Your task to perform on an android device: Find out the phone build number
Image 0: 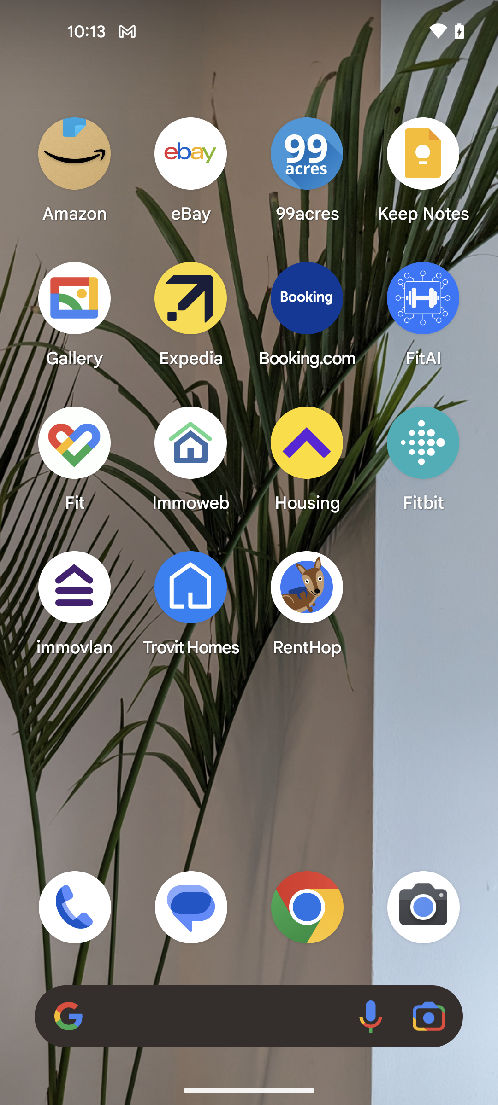
Open the settings app
Step 0: open app "Settings"
Image 1: 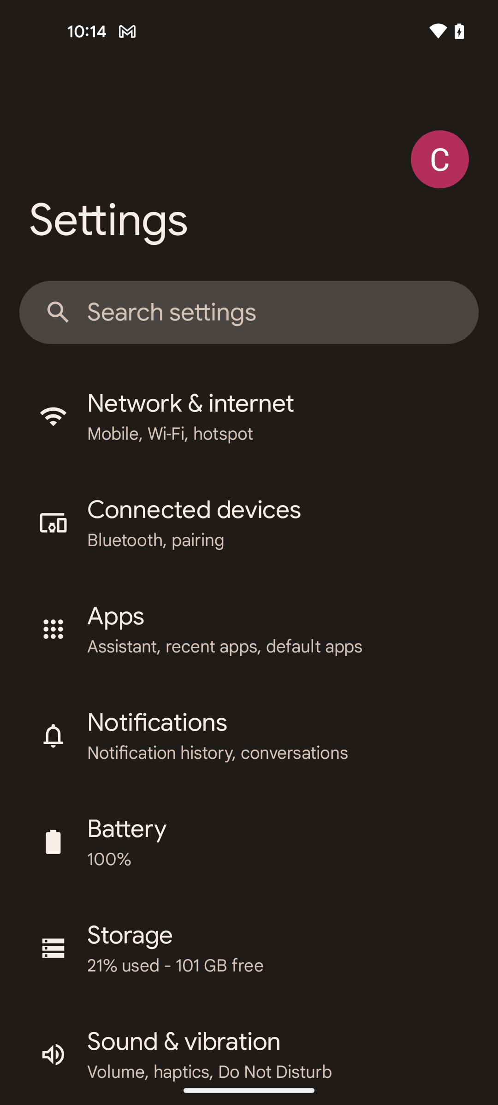
Swipe up to view the about phone option
Step 1: scroll down
Image 2: 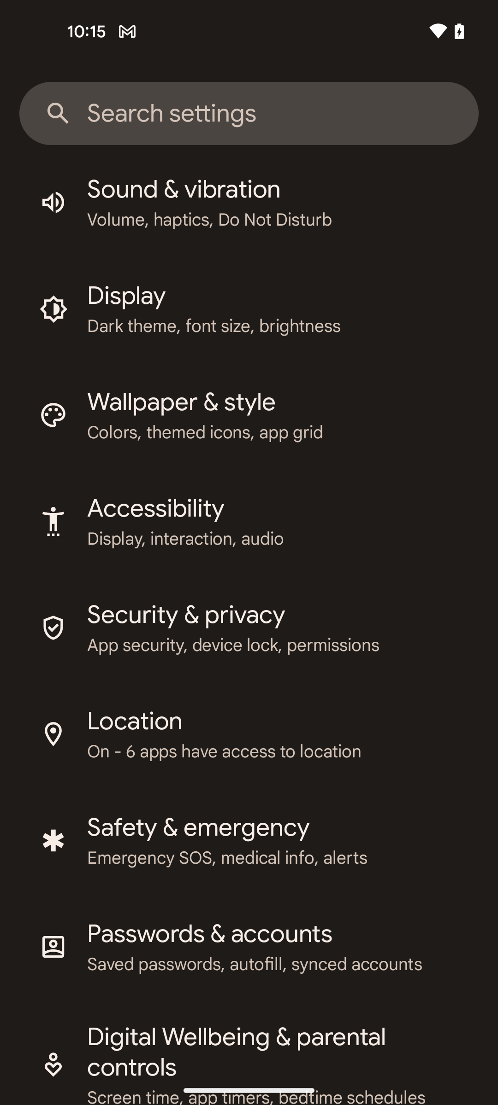
Swipe up to view the about phone option
Step 2: scroll down
Image 3: 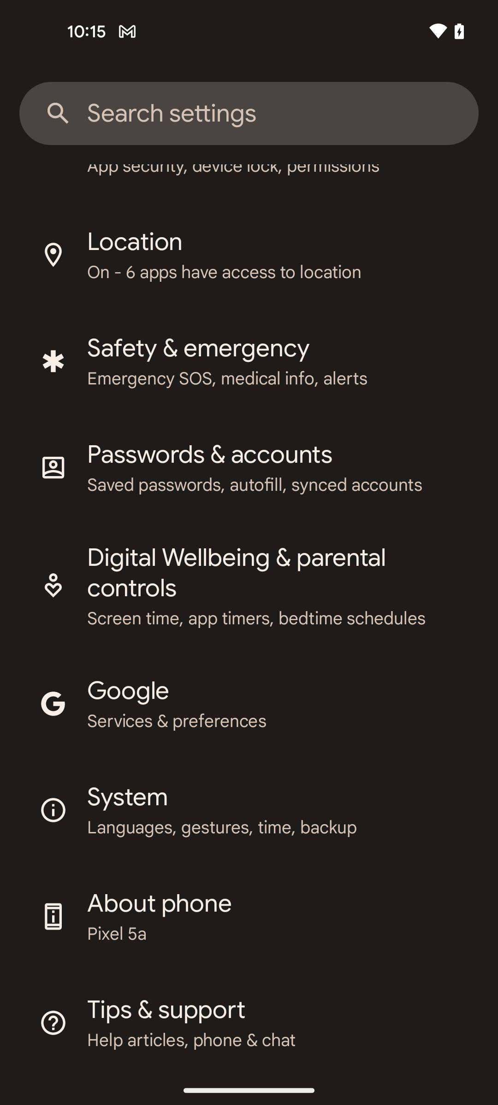
Tap on the about phone option
Step 3: click (283, 916)
Image 4: 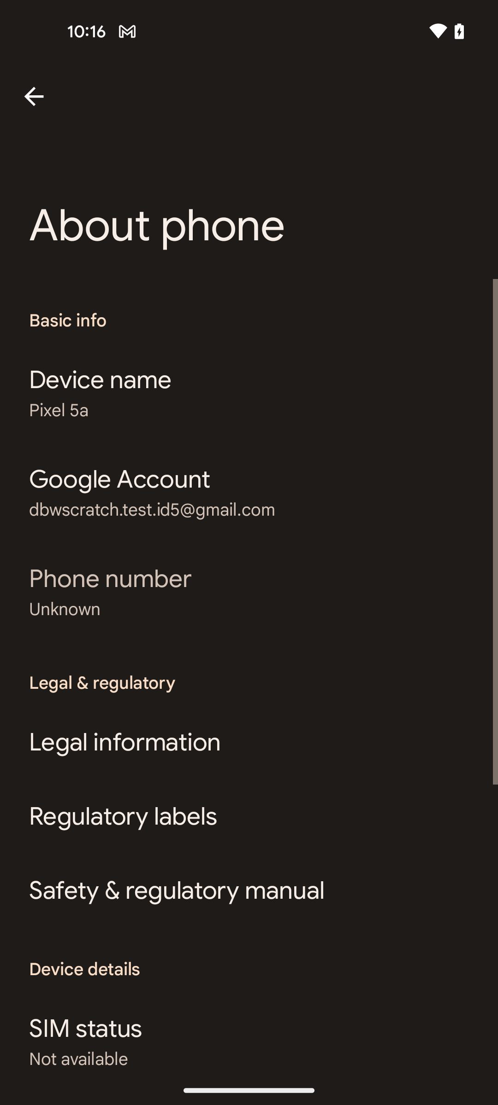
Swipe up to view the build number
Step 4: scroll down